Your task to perform on an android device: Though I've owned Nike sneakers in the past, I'm ready for a change. Look for Campus-branded shoes on the Flipkart app.
Image 0: 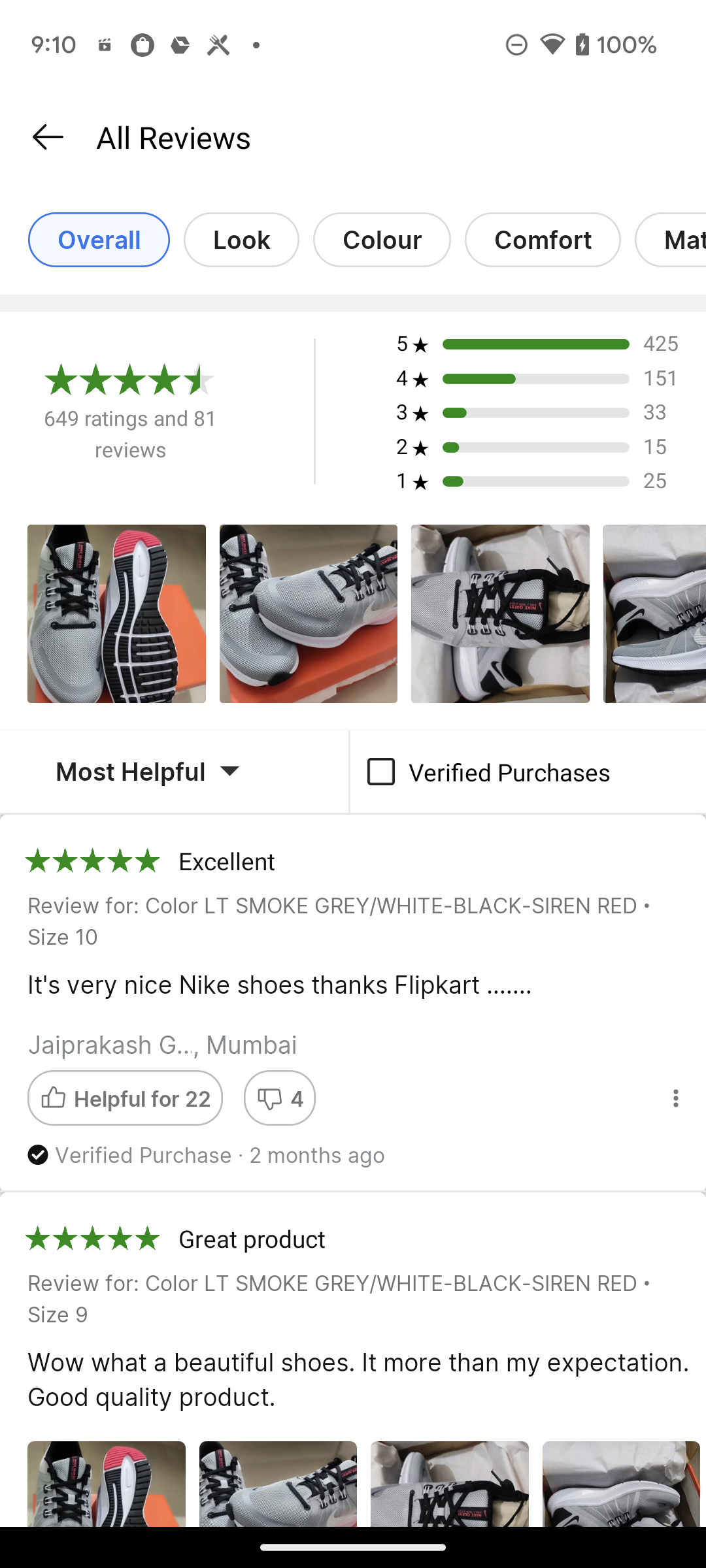
go back to the previous page
Step 0: press back button
Image 1: 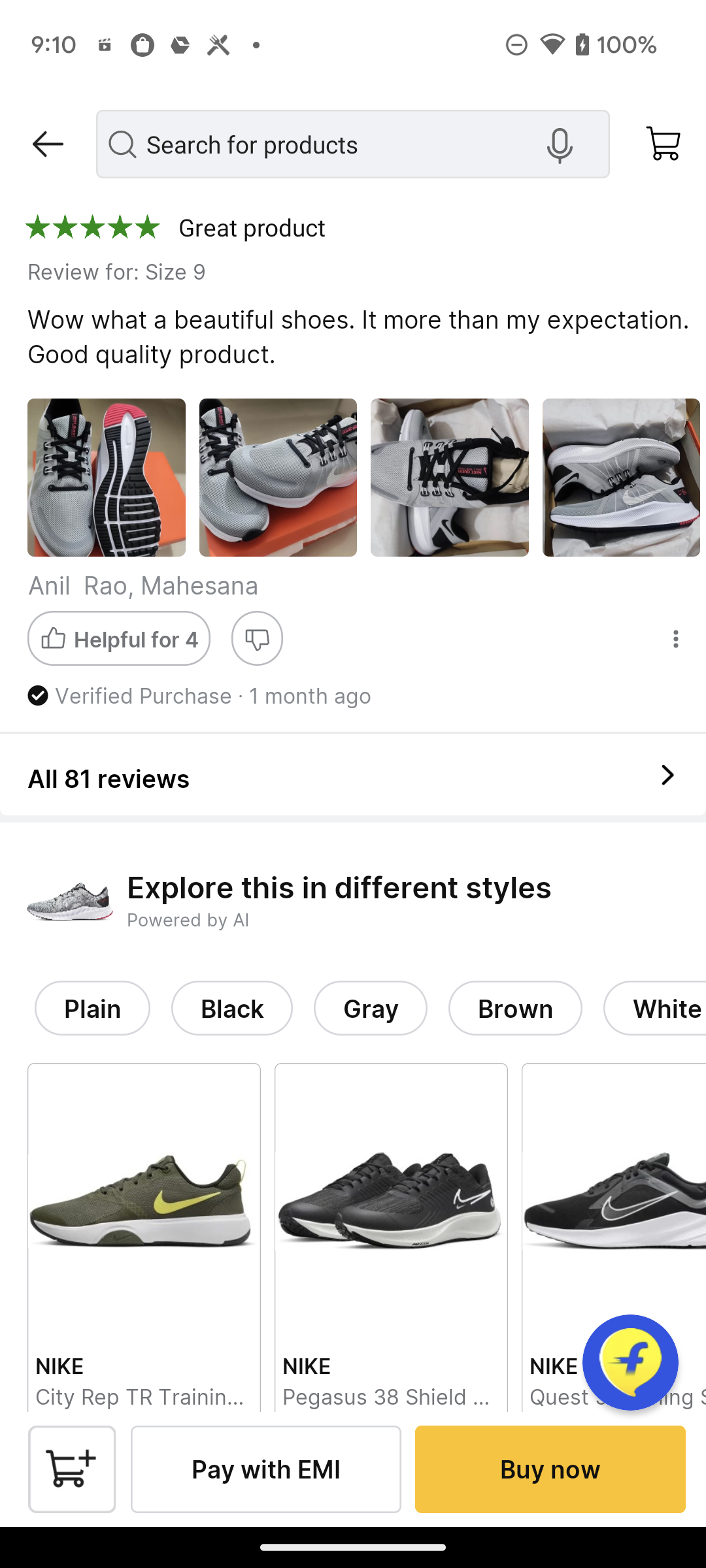
go back to the previous page
Step 1: press back button
Image 2: 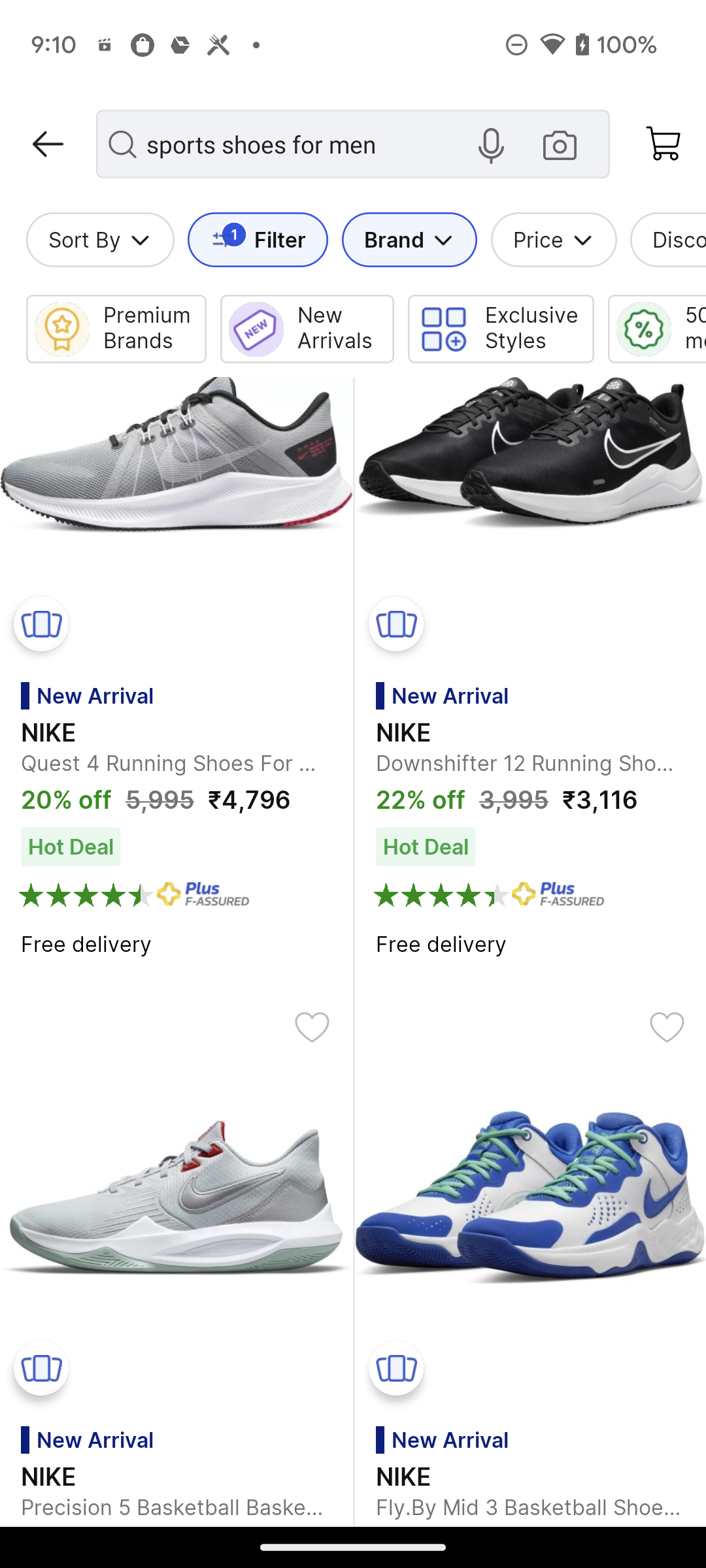
Click on the Brand filter
Step 2: click (431, 242)
Image 3: 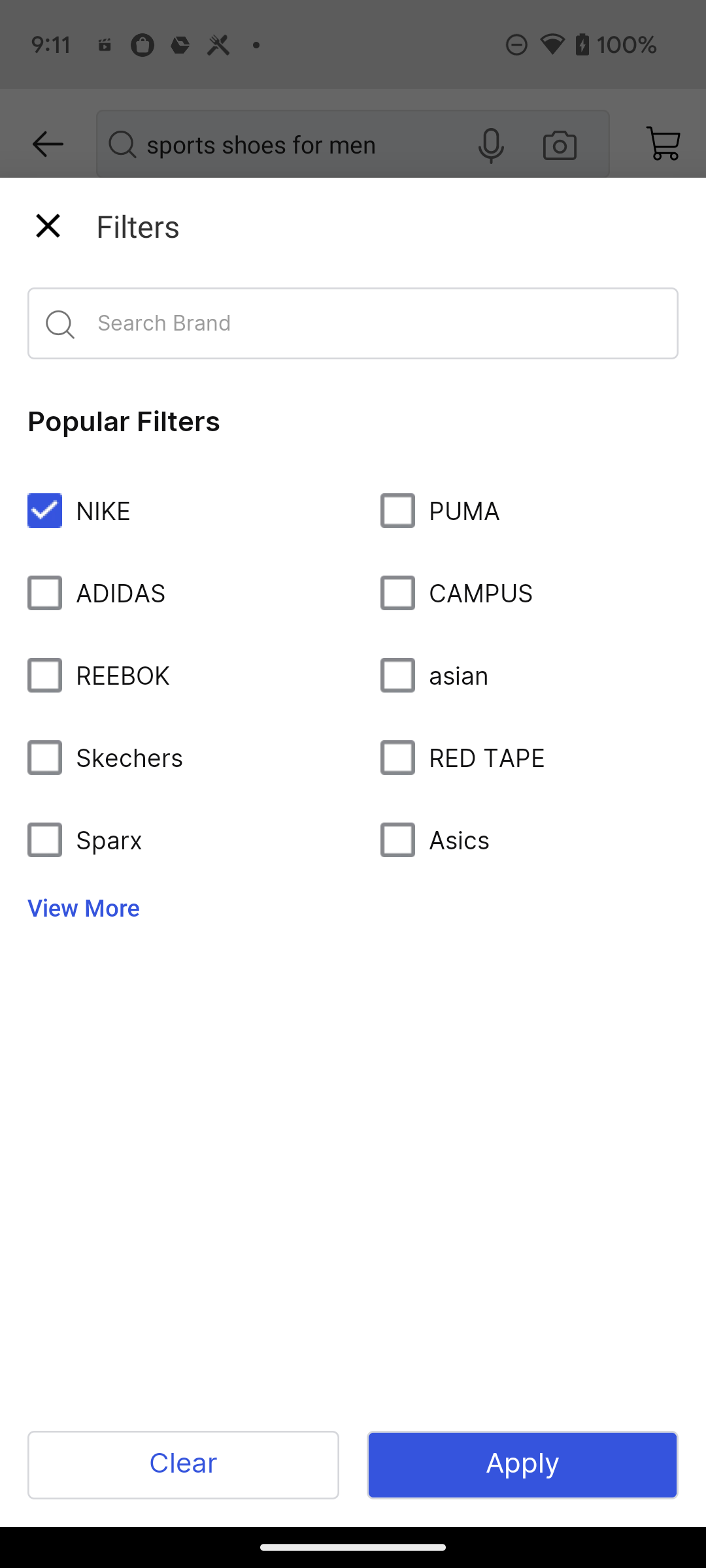
Click on the NIKE to deselect this brand
Step 3: click (50, 503)
Image 4: 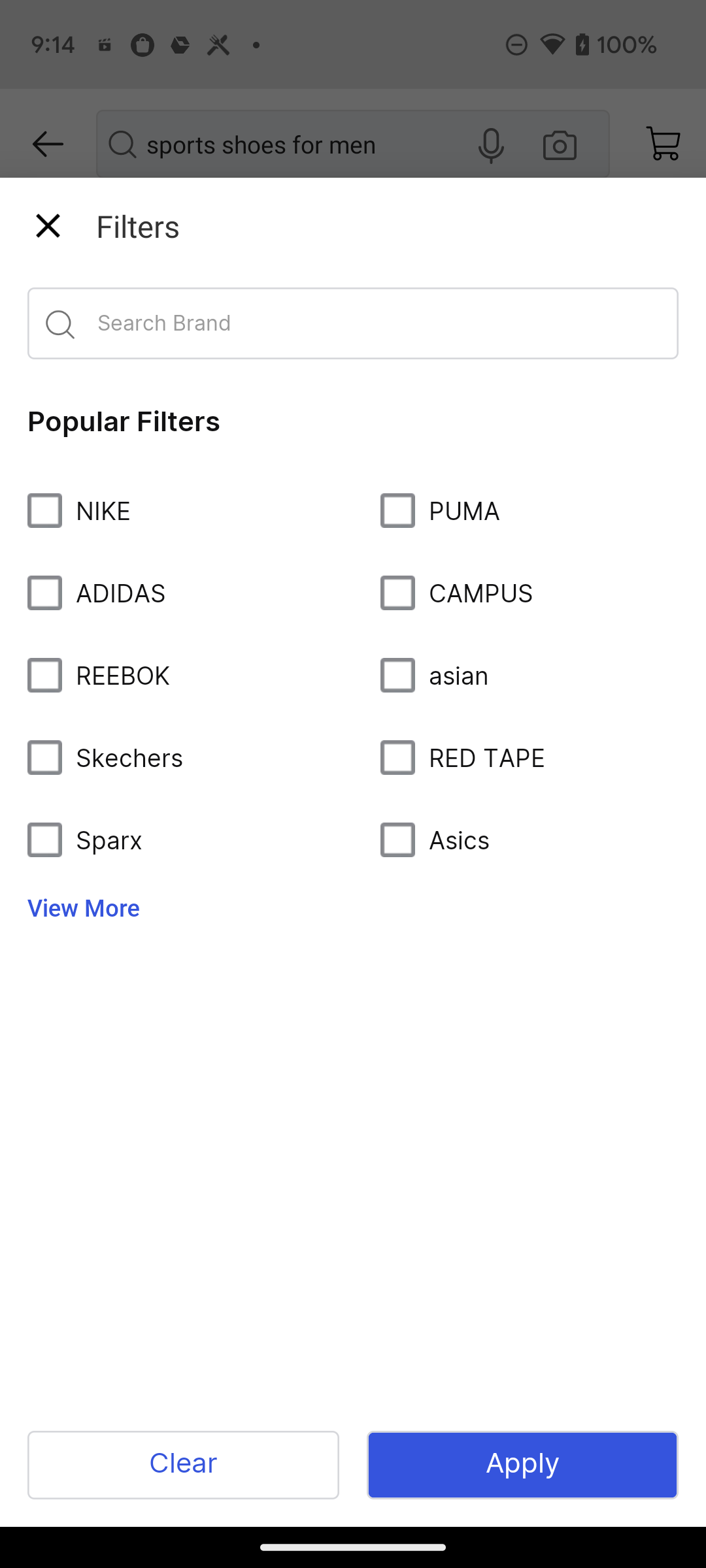
Select CAMPUS brand
Step 4: click (405, 513)
Image 5: 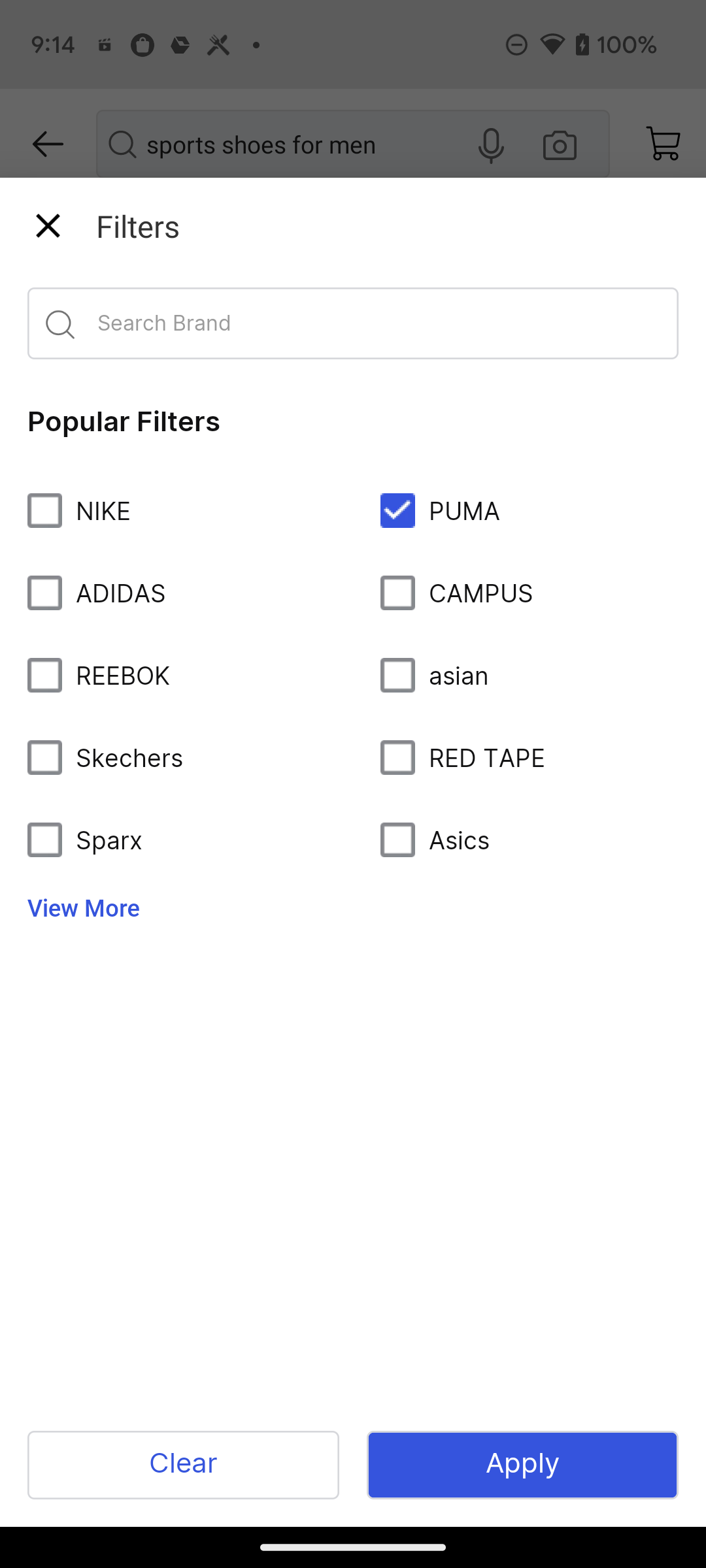
Click on the Apply button at the bottom right corner of the screen
Step 5: click (522, 1465)